Your task to perform on an android device: Compose an email to Thomas mentioning that the brother liked all the goods sent by you, especially the sports equipment for motivation, with the title Thank you for the Gift at Thomas123@gmail.com in the Gmail app.
Image 1: 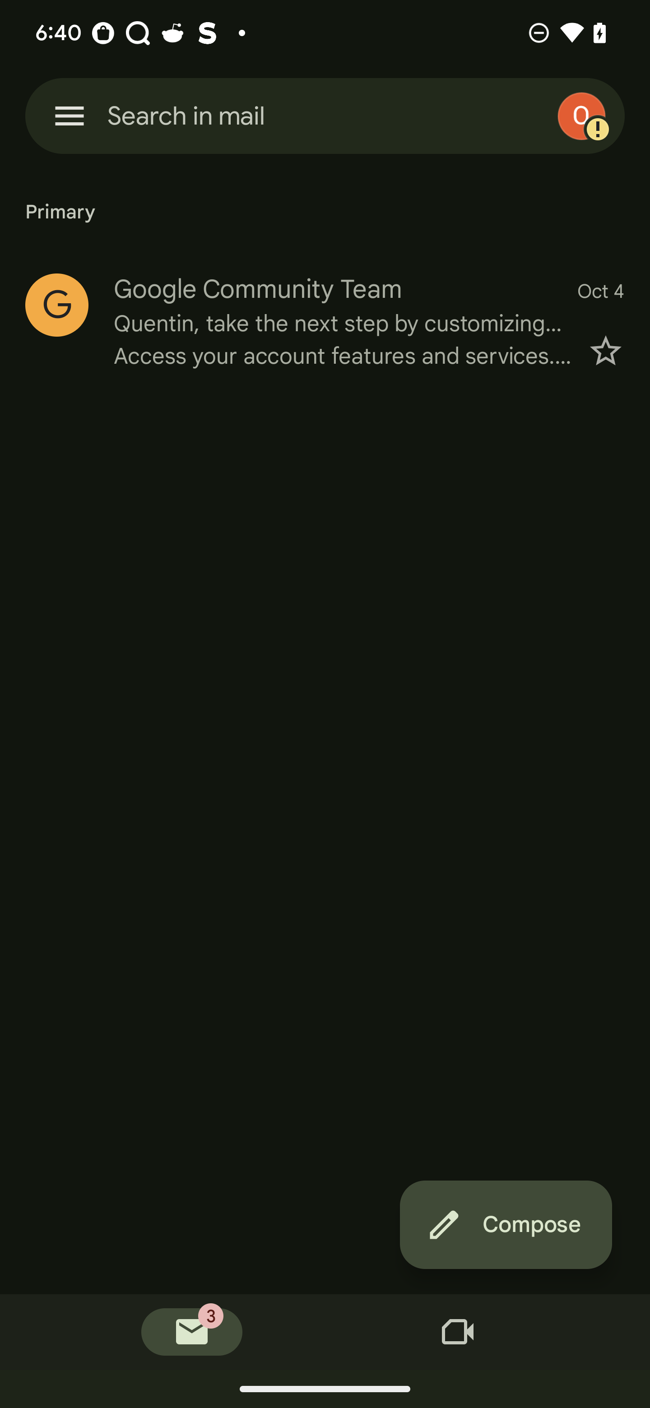
Click on the compose button
Step 1: click (506, 1225)
Image 2: 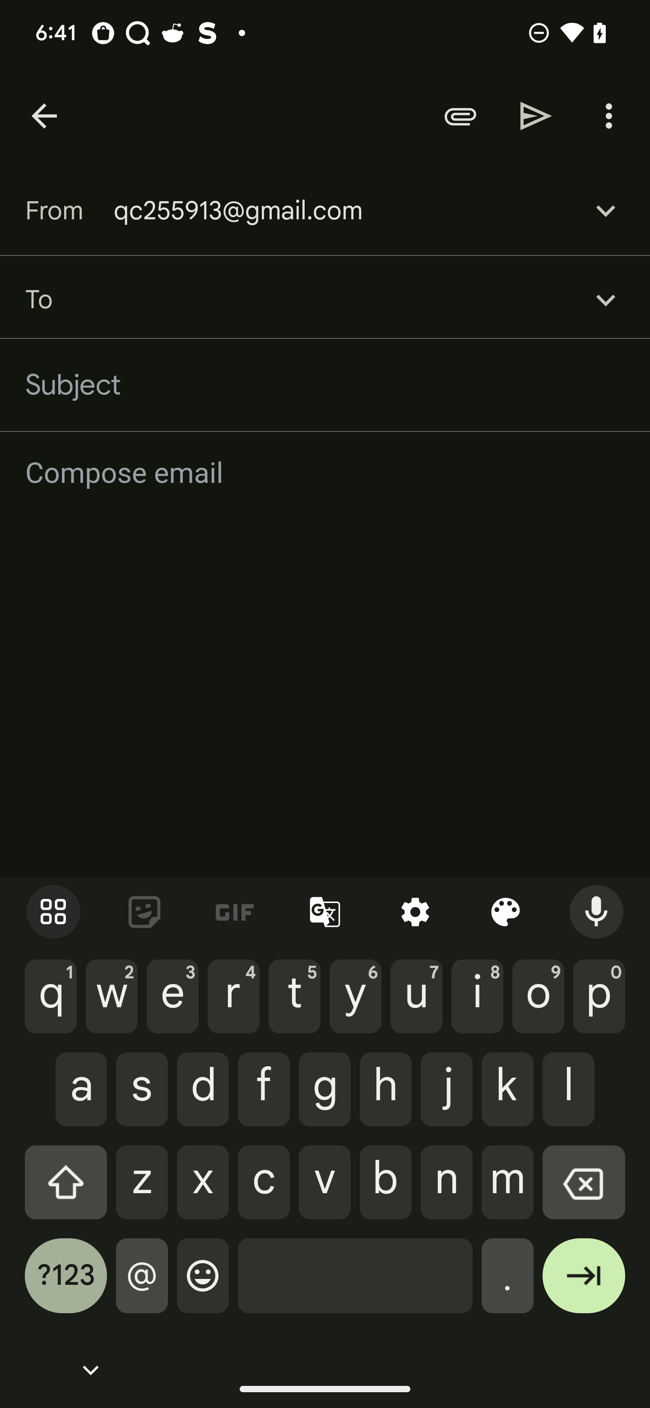
Type Thomas123@gmail.com in the recipient tab
Step 2: type "Thomas123@gmail.com"
Image 3: 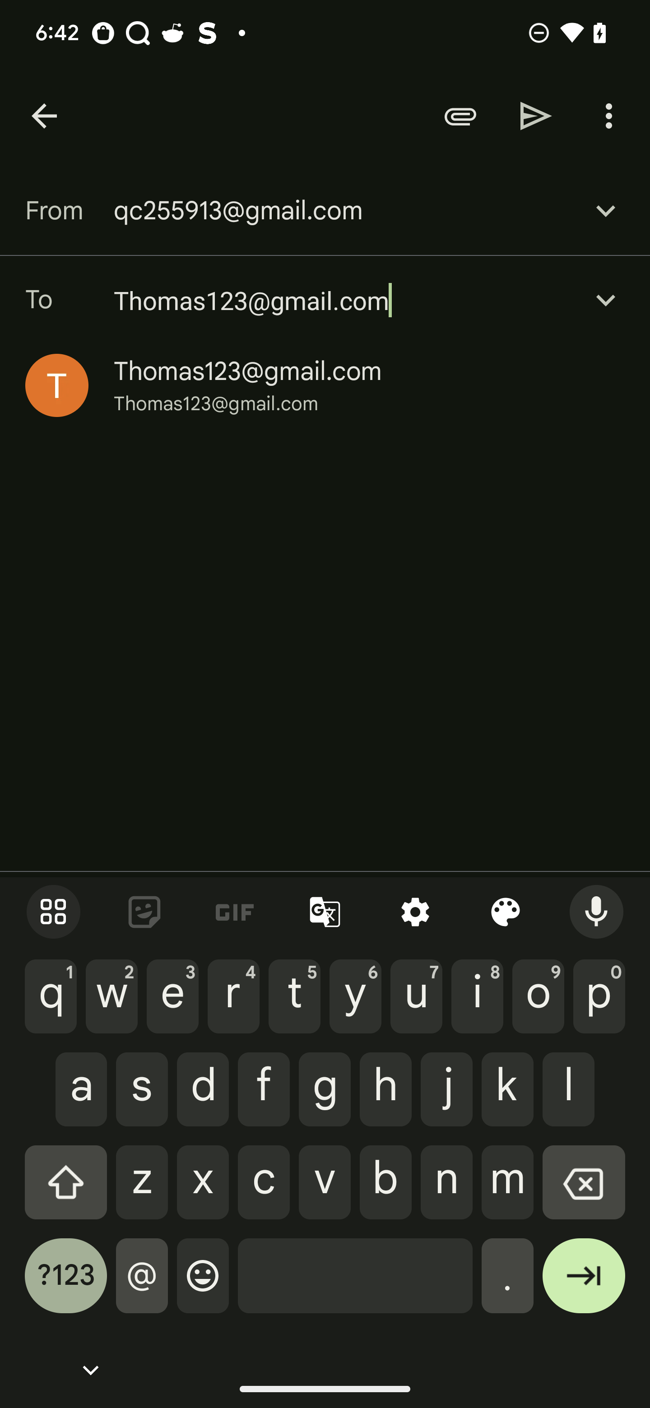
Click on the suggested email
Step 3: click (248, 371)
Image 4: 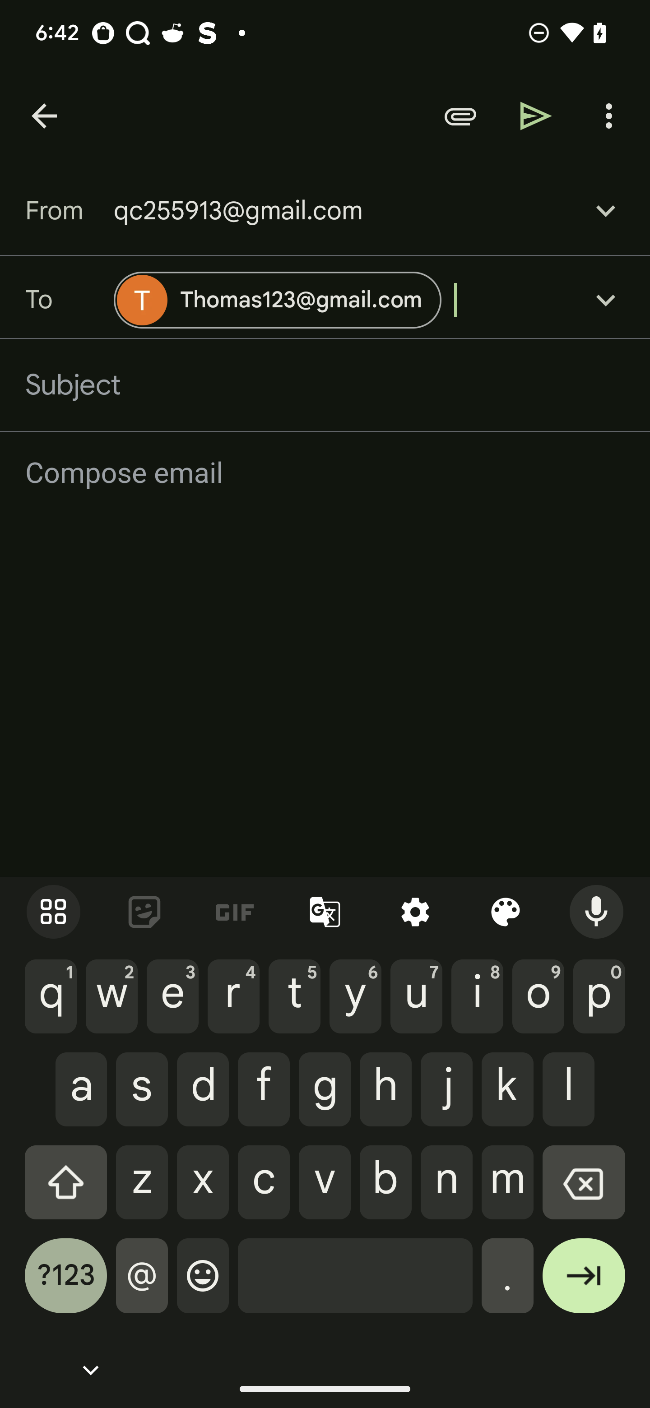
Type Thank you for the gift in the subject tab
Step 4: type "Thank you for the gift"
Image 5: 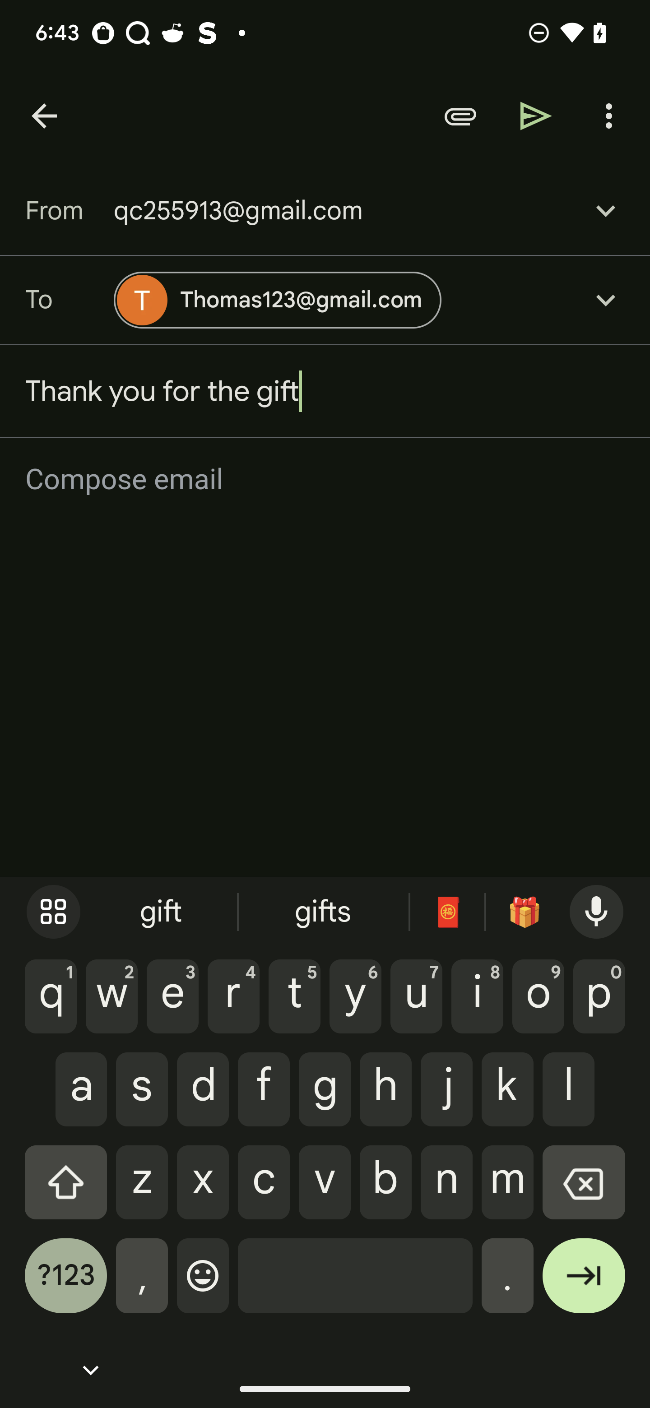
Type Brother liked all the goods sent by you, especially the sports equipment for motivation, with the title Thank you for the Gift
Step 5: type "Brother liked all the goods sent by you, especially the sports equipment for motivation, with the title Thank you for the Gift"
Image 6: 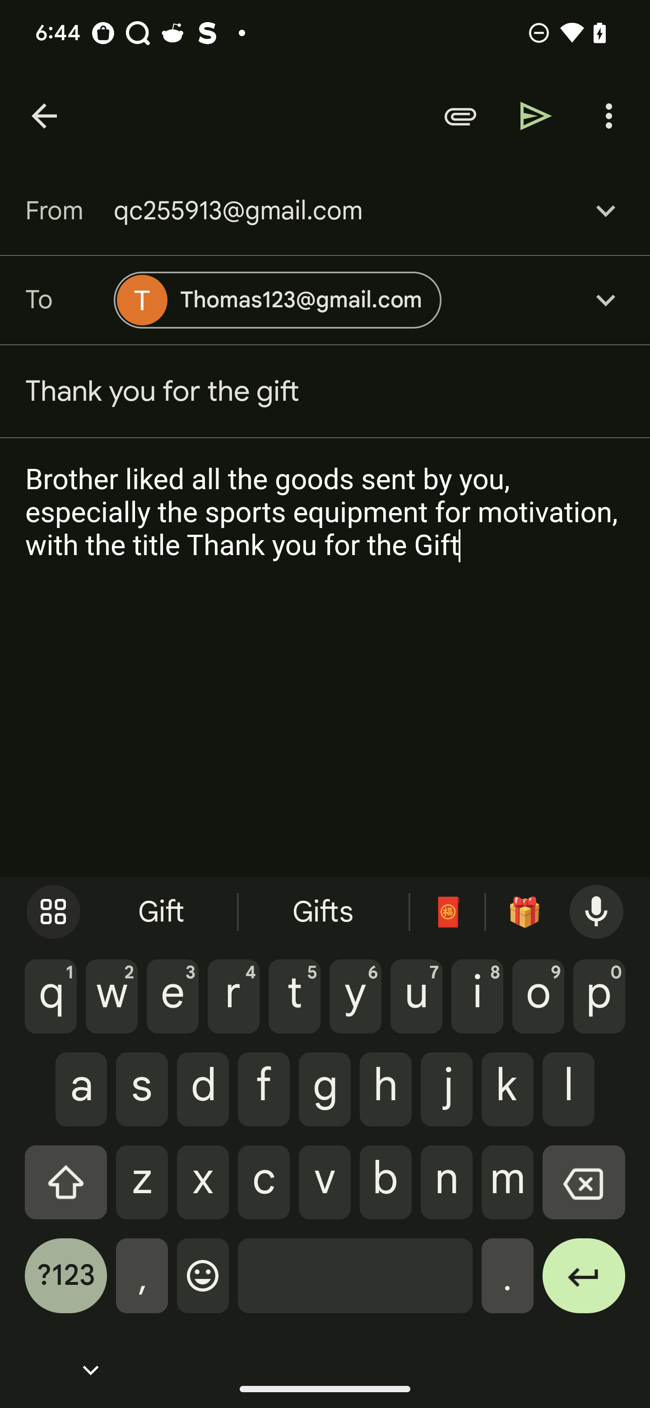
Click on the send button
Step 6: click (536, 116)